Your task to perform on an android device: For saving these classical songs in one place I want to create a playlist to save these songs, so create a playlist name Classical Music in the Spotify app.
Image 0: 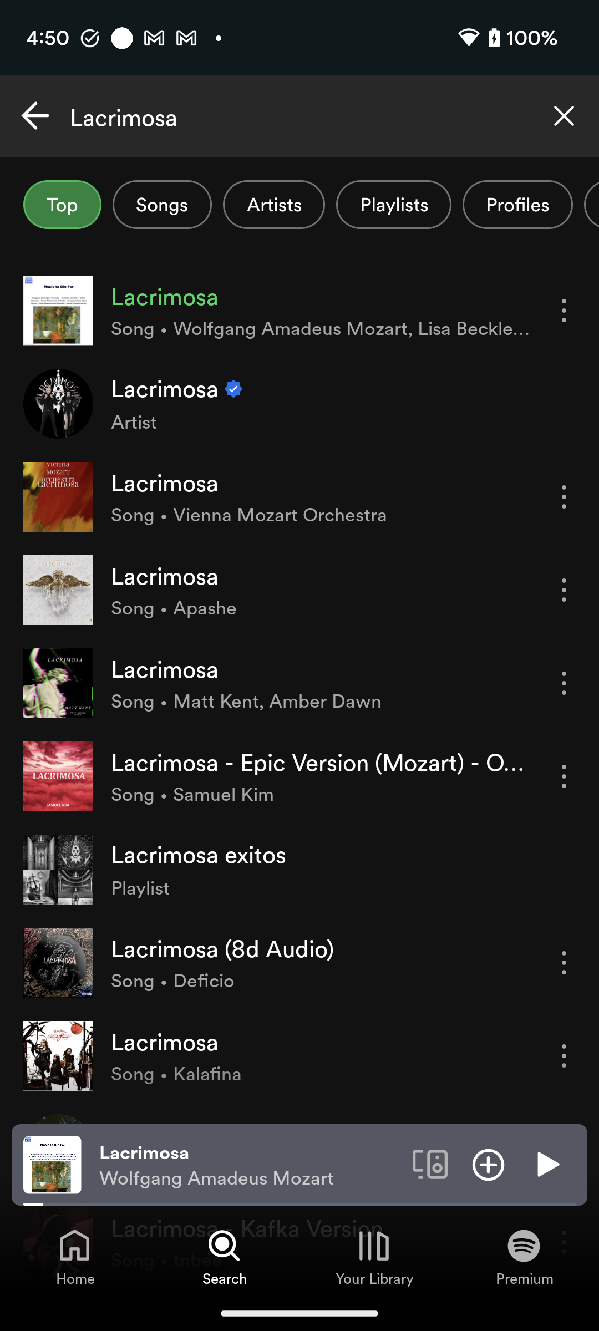
Click on the Your Library tab at the bottom of the screen to view the create playlist option.
Step 0: click (374, 1246)
Image 1: 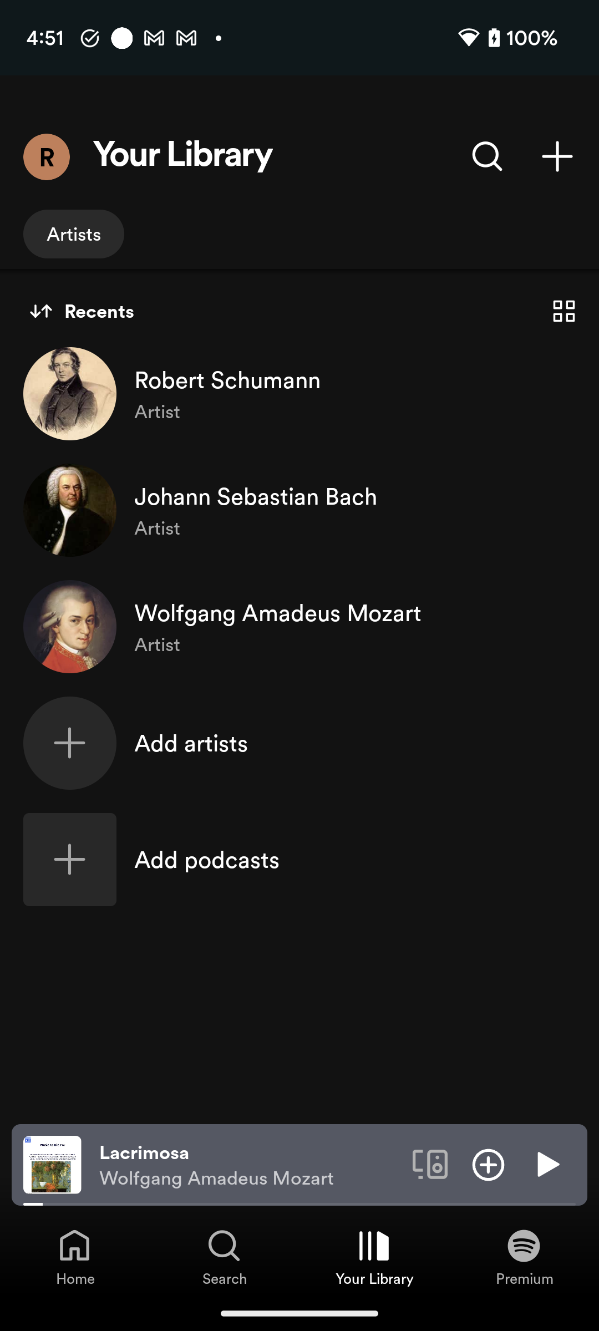
Click on the plus icon at the top right corner of the screen to view the create playlist option.
Step 1: click (557, 156)
Image 2: 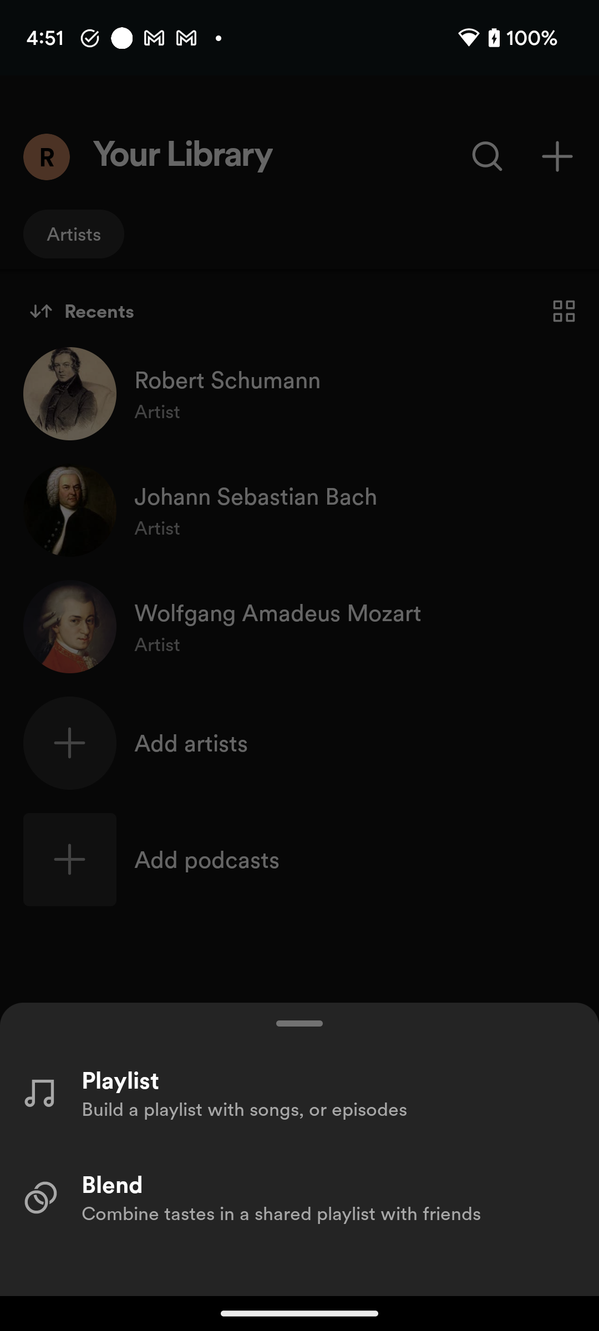
Click on the Playlist option to create a playlist.
Step 2: click (120, 1080)
Image 4: 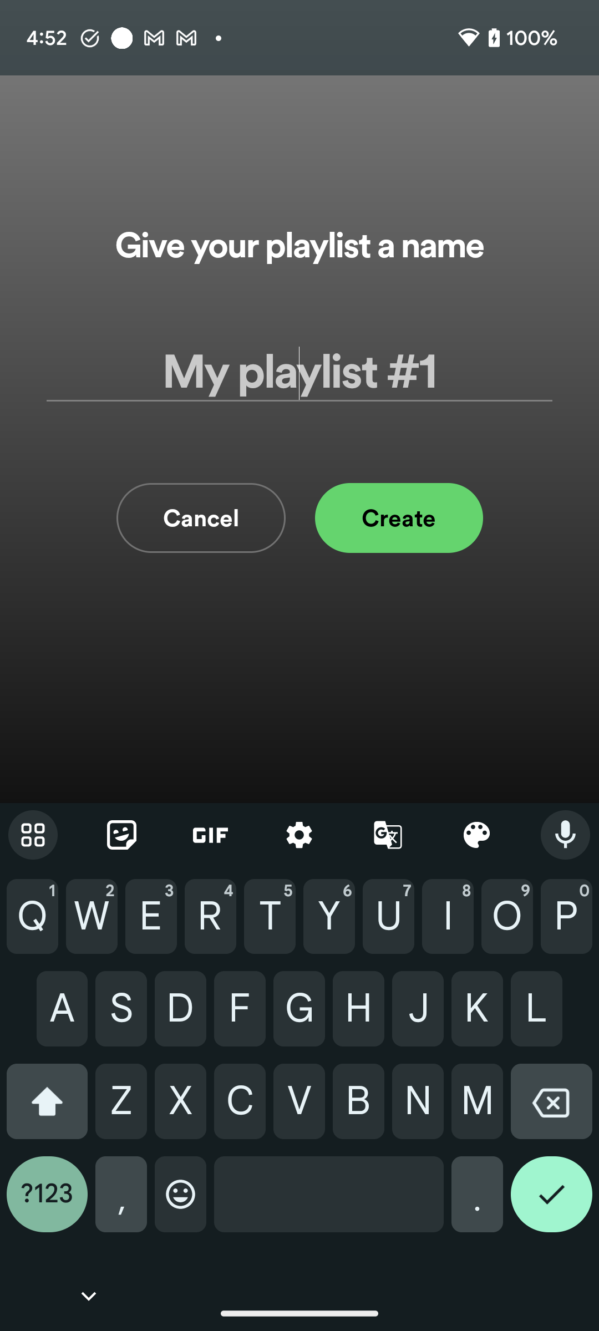
Type Classical Music in the title section to set the name of this playlist.
Step 4: type "Classical Music"
Image 5: 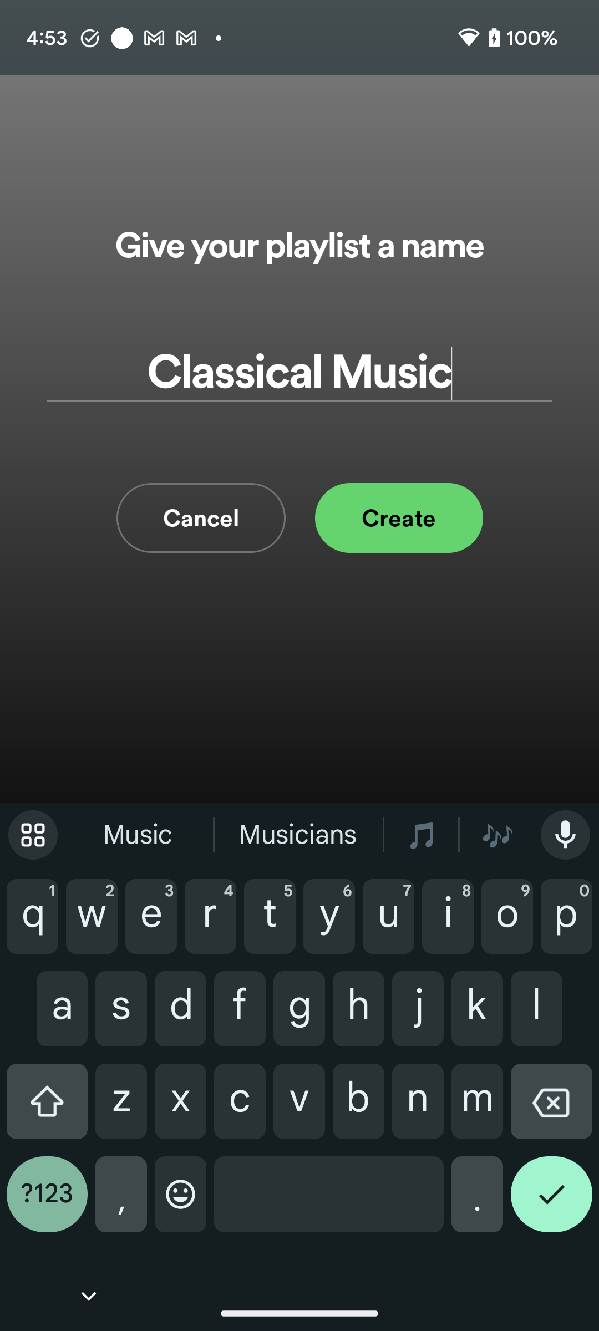
Click on the Create button to create playlist.
Step 5: click (355, 527)